Your task to perform on an android device: Open the Gmail app
Image 0: 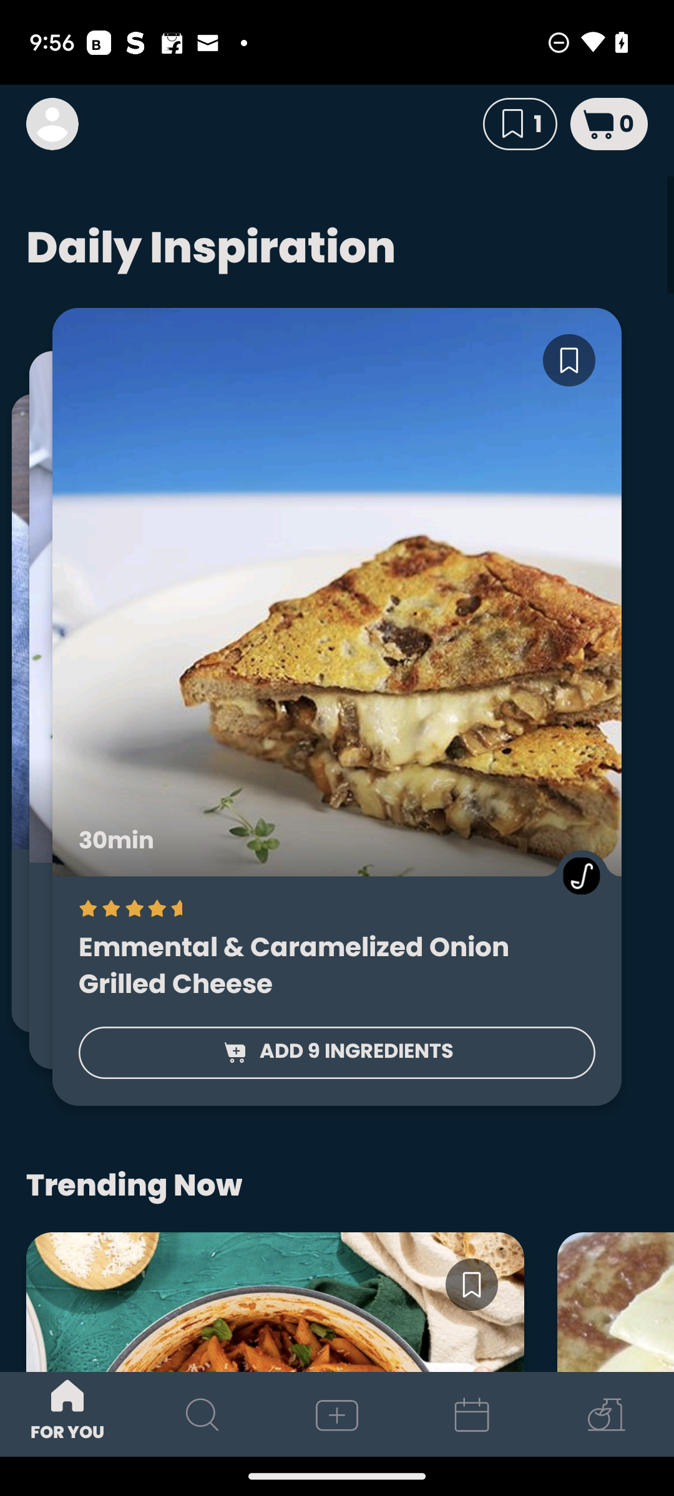
Step 0: open app "Gmail"
Image 1: 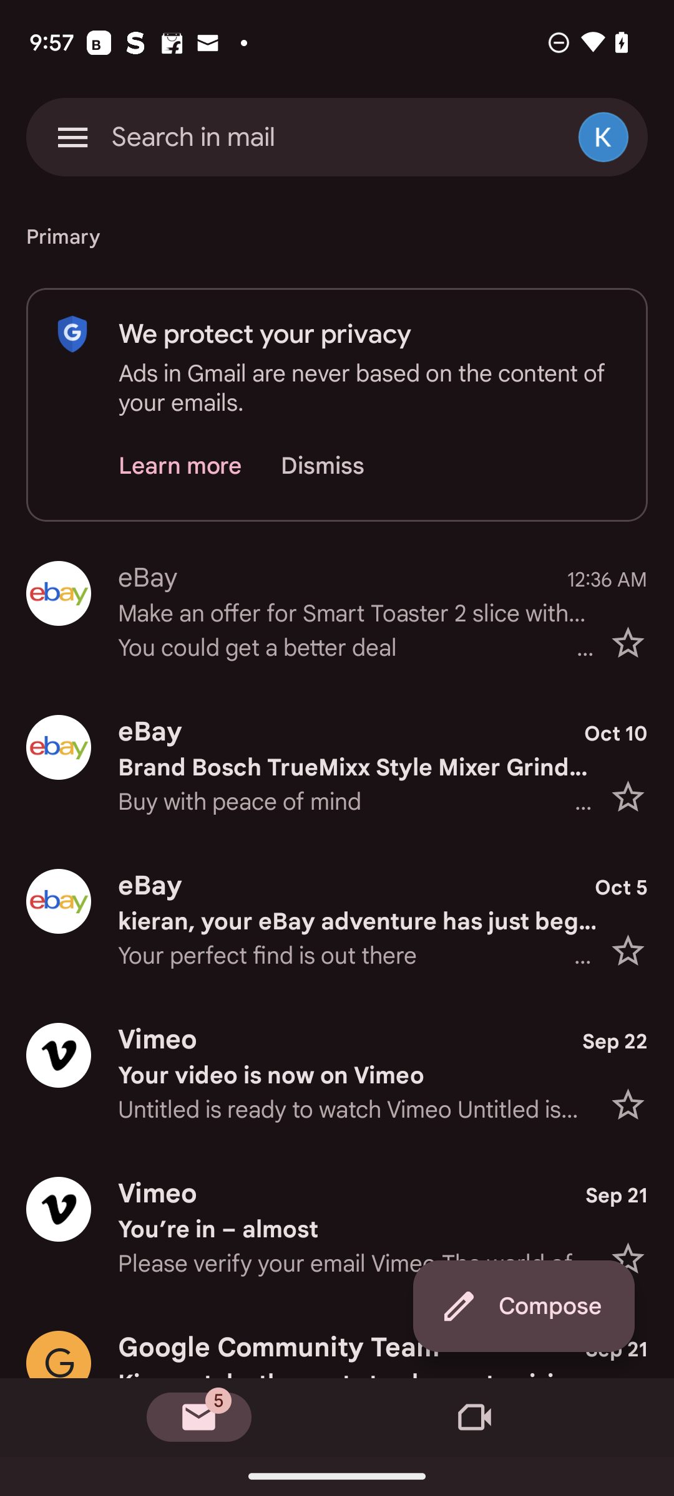
Click on the compose button.
Step 1: click (524, 1306)
Image 2: 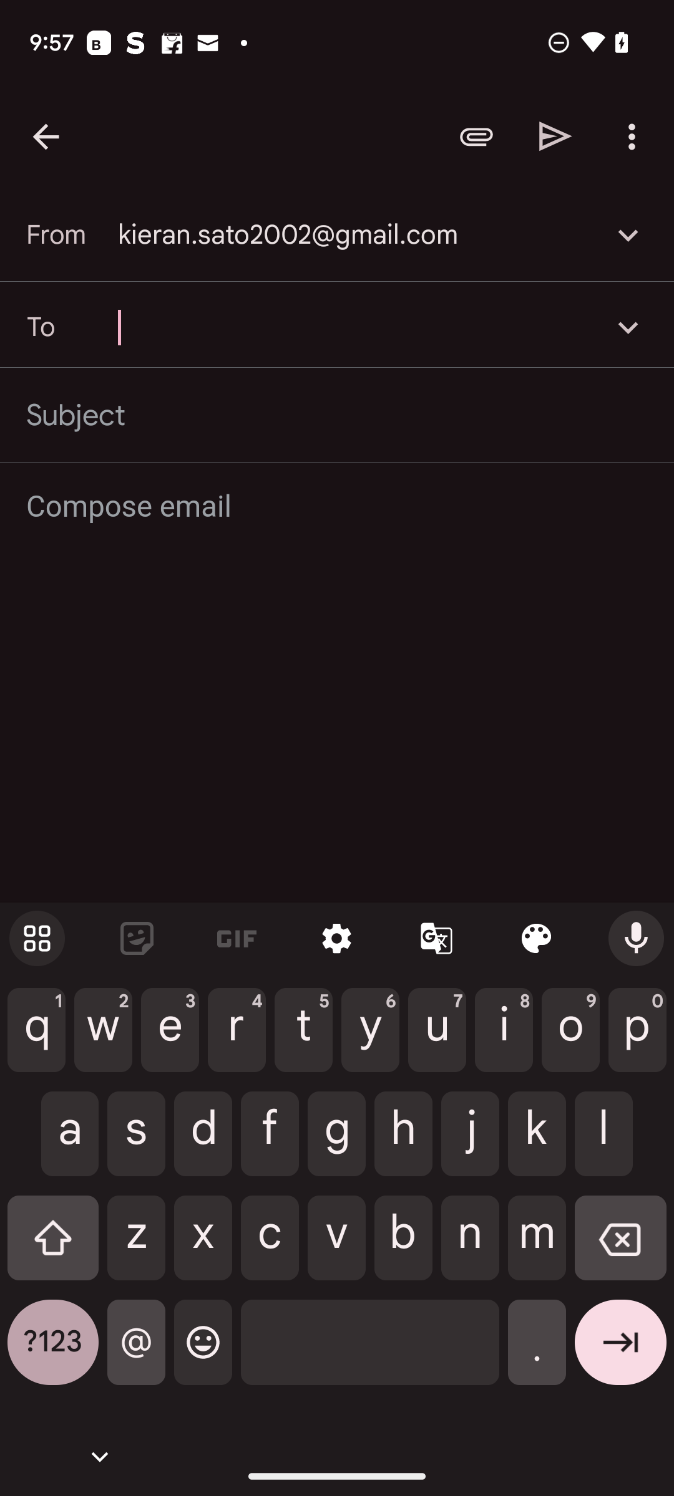
Type recipient as Maria.rossi1993@gmail.com 
Step 2: type "Maria.rossi1993@gmail.com "
Image 3: 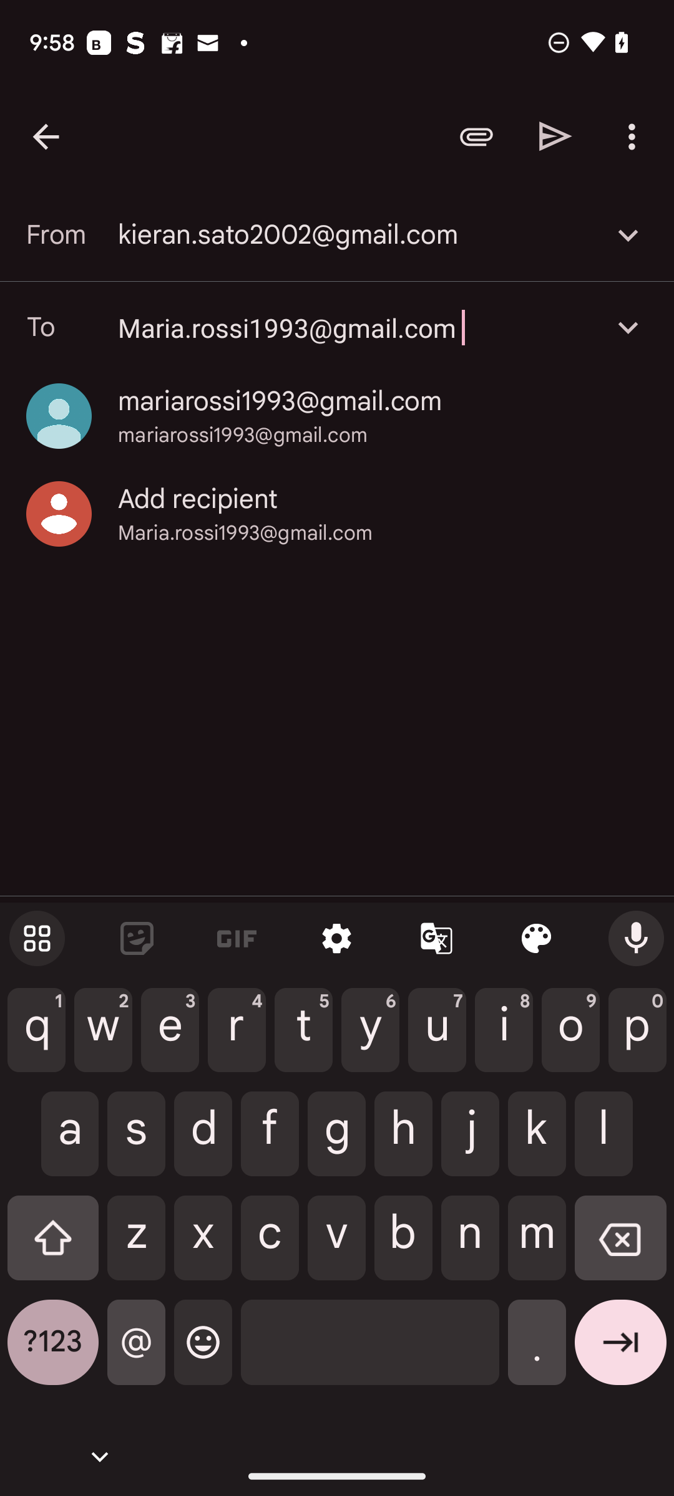
Click on the Maria.rossi1993@gmail.com 
Step 3: click (280, 401)
Image 5: 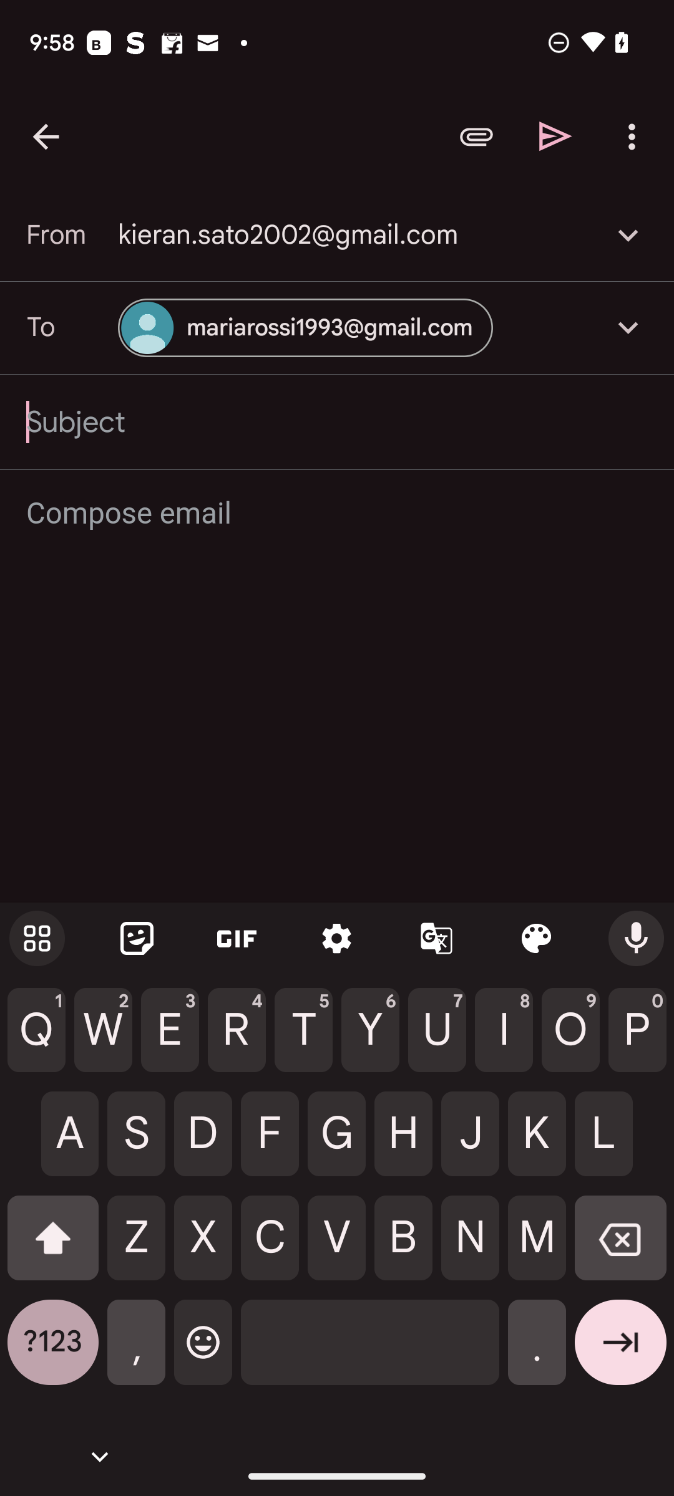
Type subject as Thank you for the support
Step 5: type "Thank you for the support"
Image 6: 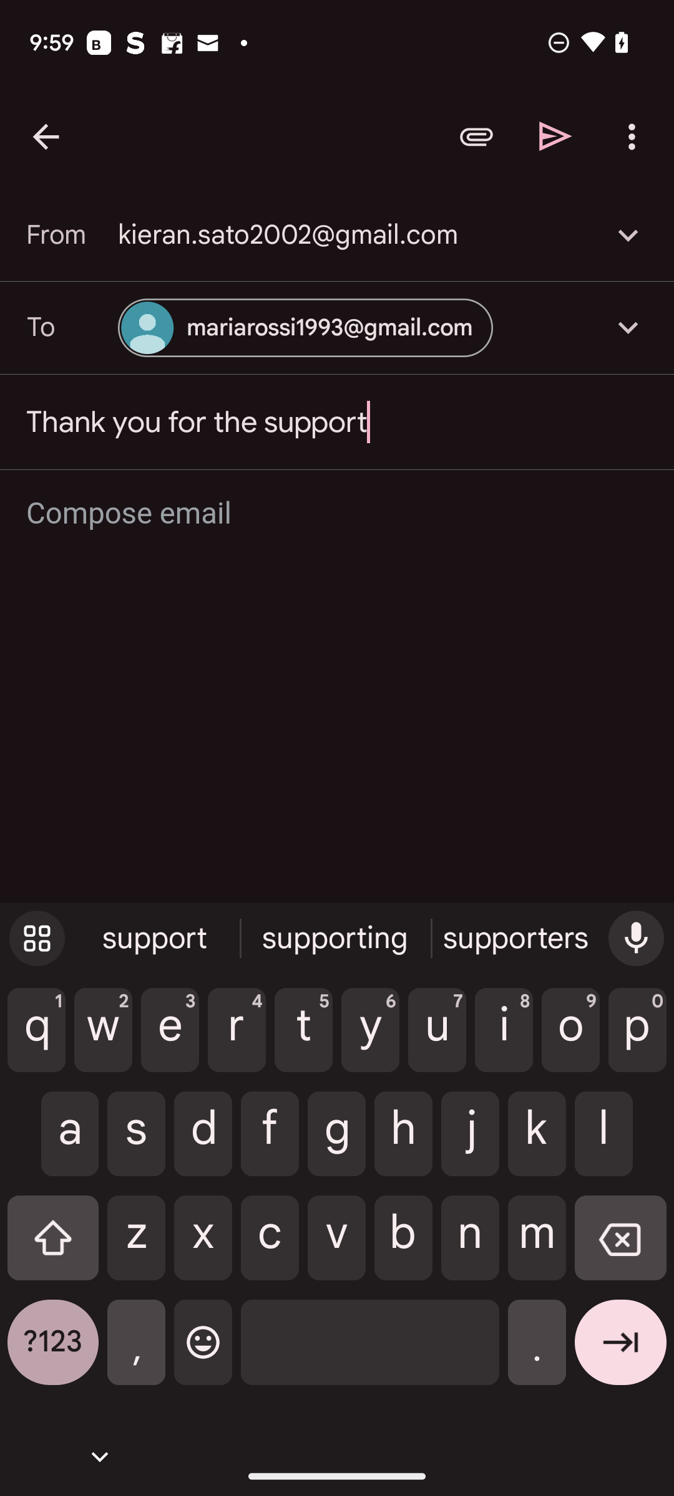
Click on the compose email
Step 6: click (338, 514)
Image 8: 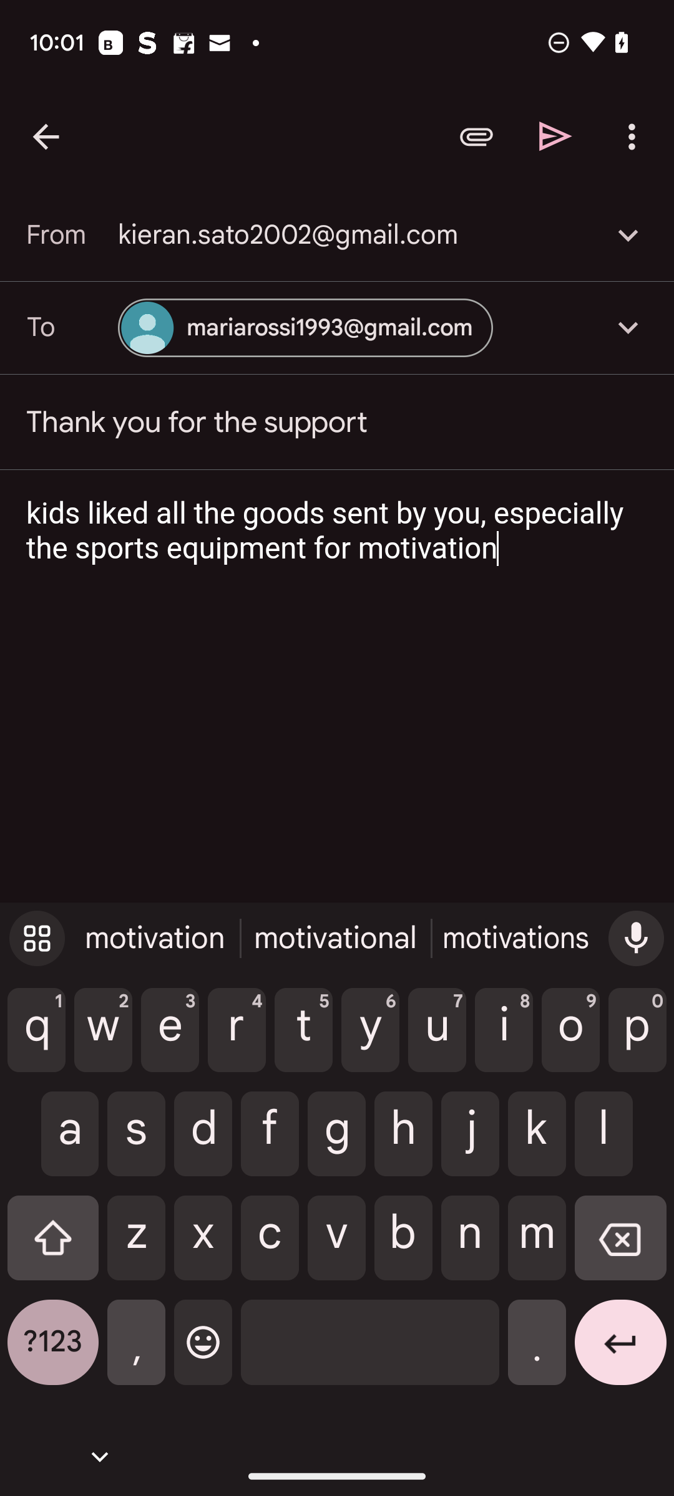
Click on the send icon.
Step 8: click (555, 136)